Your task to perform on an android device: Open the Zoom meet app and Schedule a meet for 22nd July at 2:30 PM to 3:00 PM  Enable the video On for participants titled as Quality report.
Image 0: 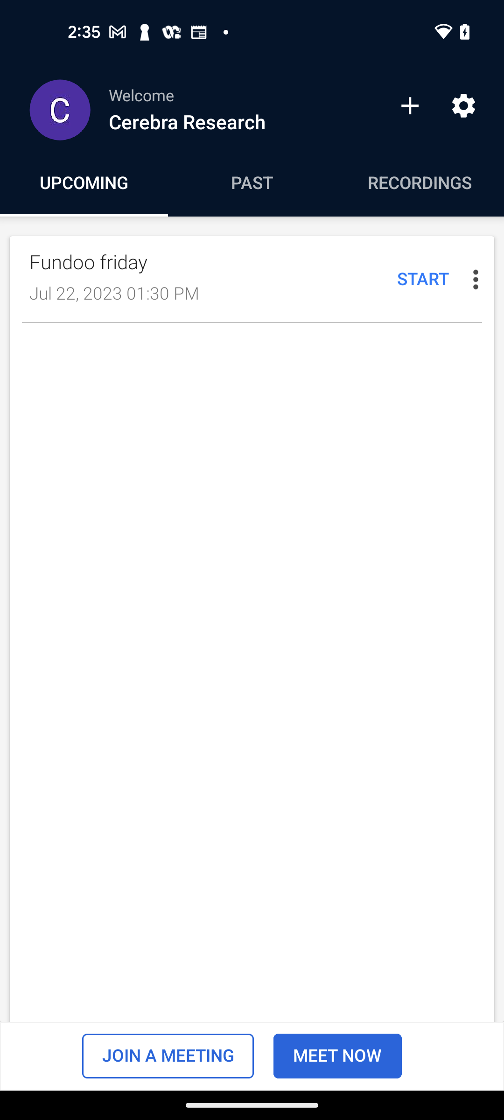
Open the Zoom app
Step 0: open app "Zoom"
Image 1: 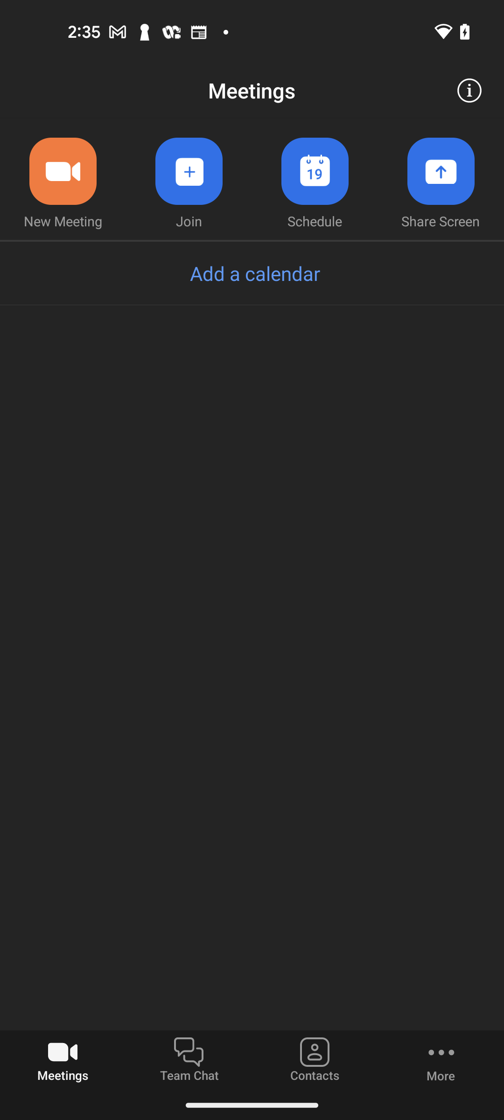
Click on the Schedule button
Step 1: click (315, 181)
Image 2: 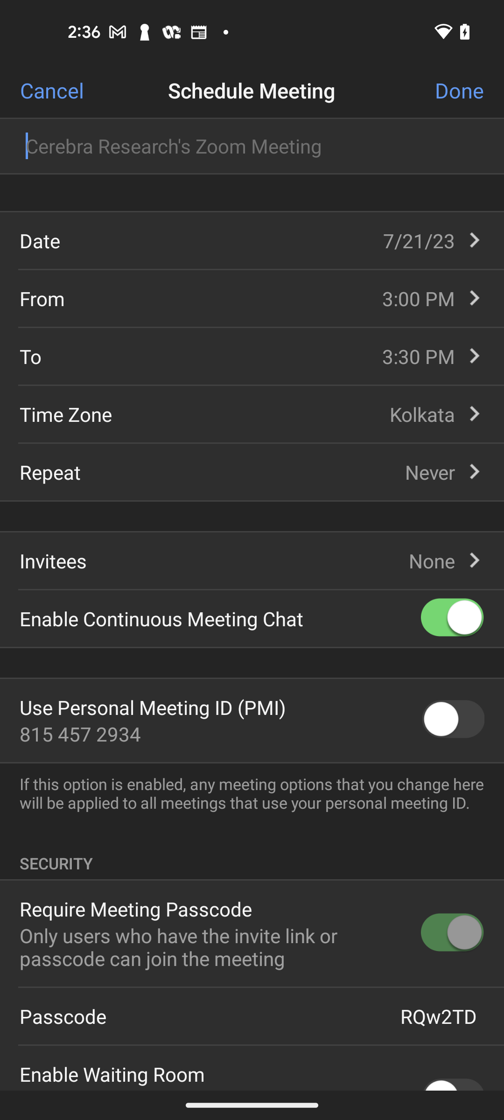
click on the Add title section
Step 2: click (255, 146)
Image 3: 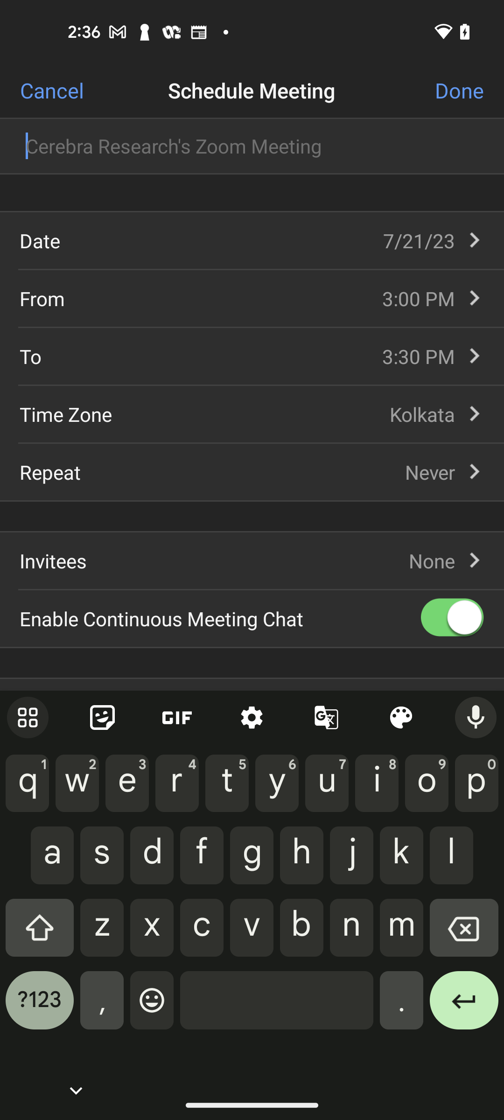
Add the title as Quality report
Step 3: type "Quality report"
Image 4: 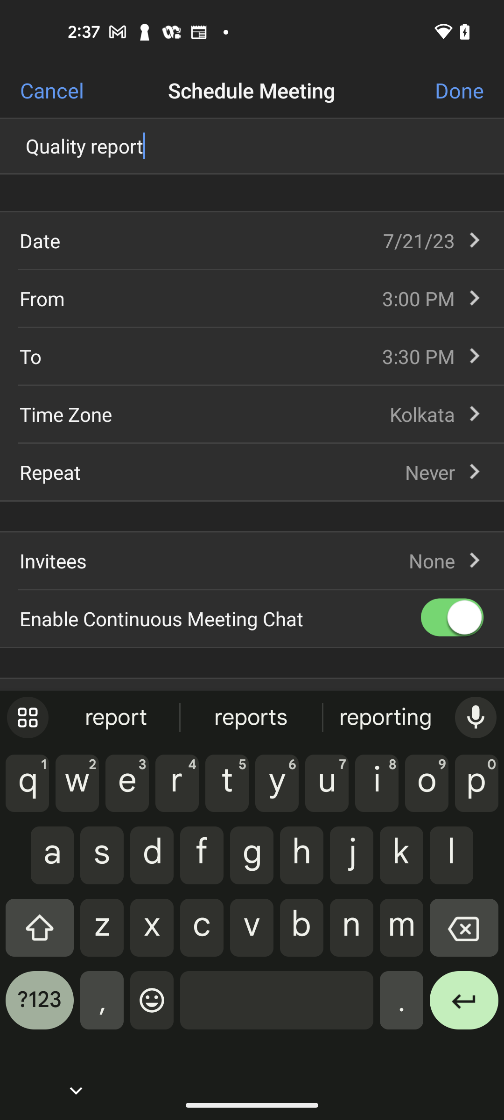
Go to the Date tab
Step 4: click (267, 240)
Image 5: 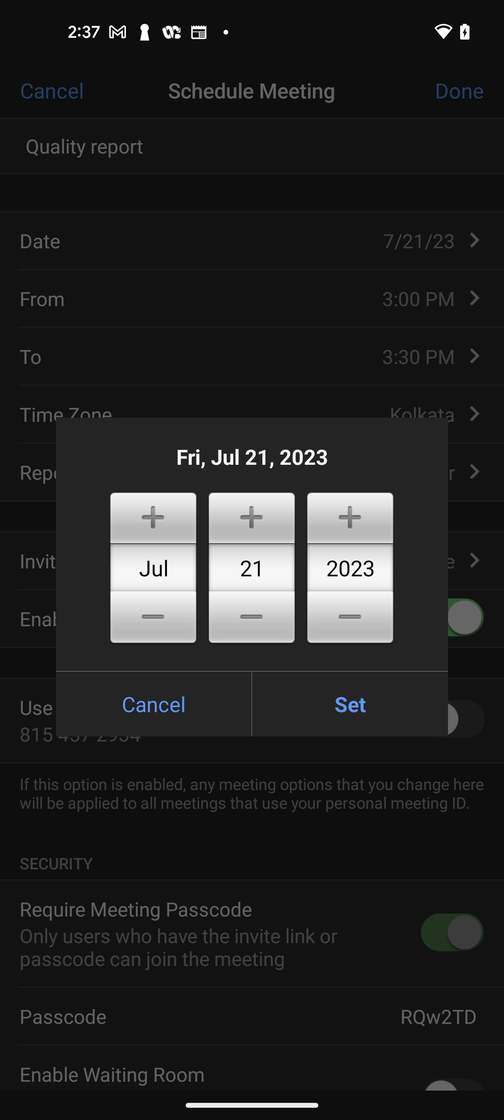
Increase the day by 1
Step 5: click (252, 517)
Image 7: 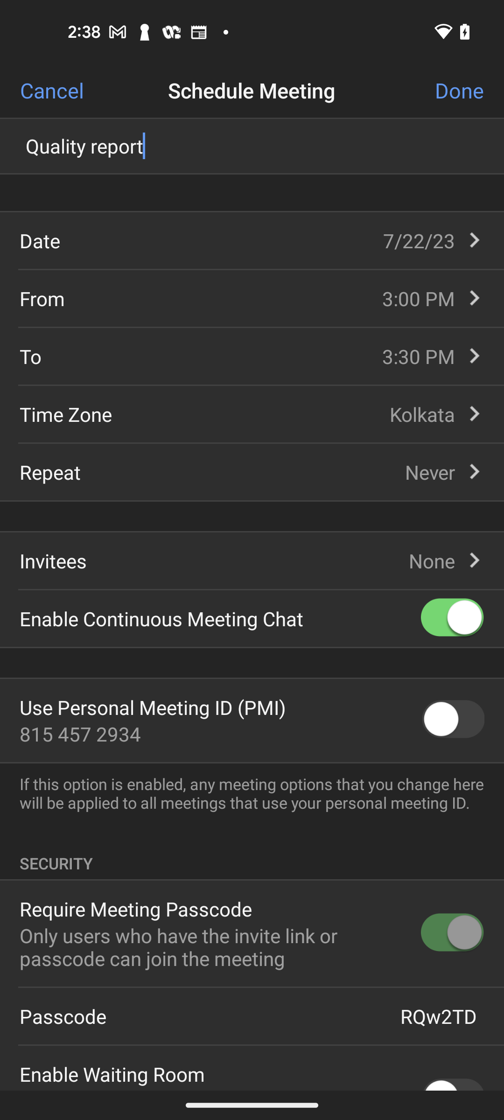
click on the To time 
Step 7: click (258, 356)
Image 8: 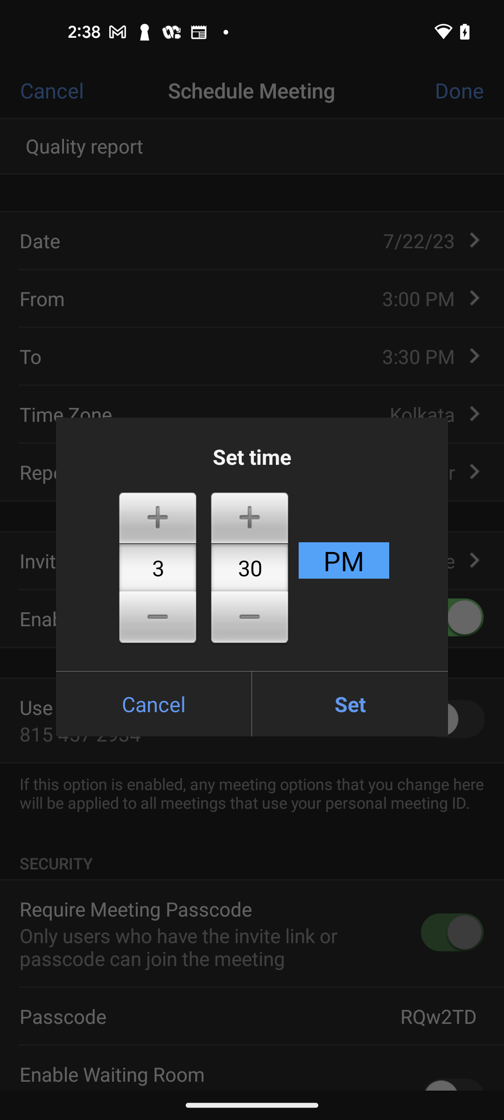
Go to the minutes tab
Step 8: click (250, 568)
Image 9: 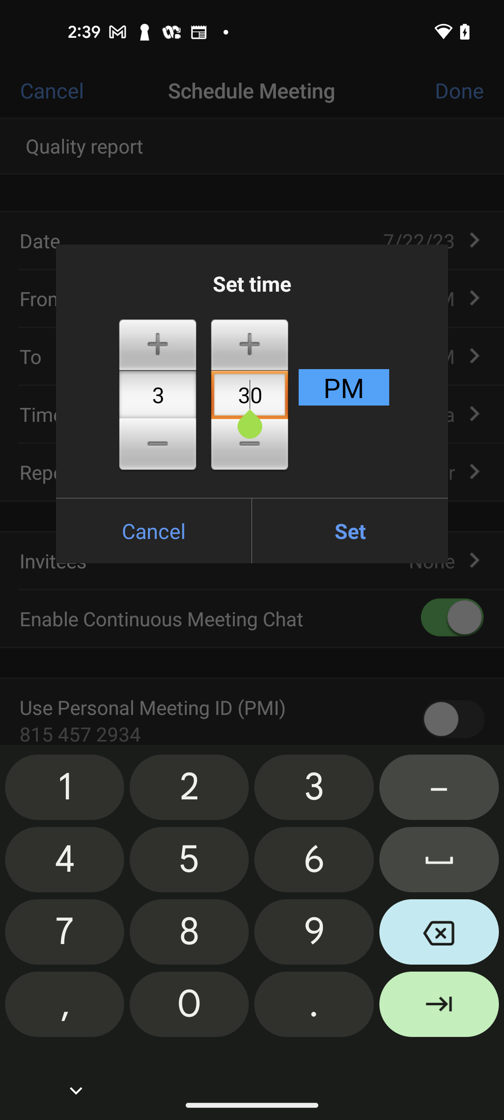
Set the minutes to 00
Step 9: type "00"
Image 10: 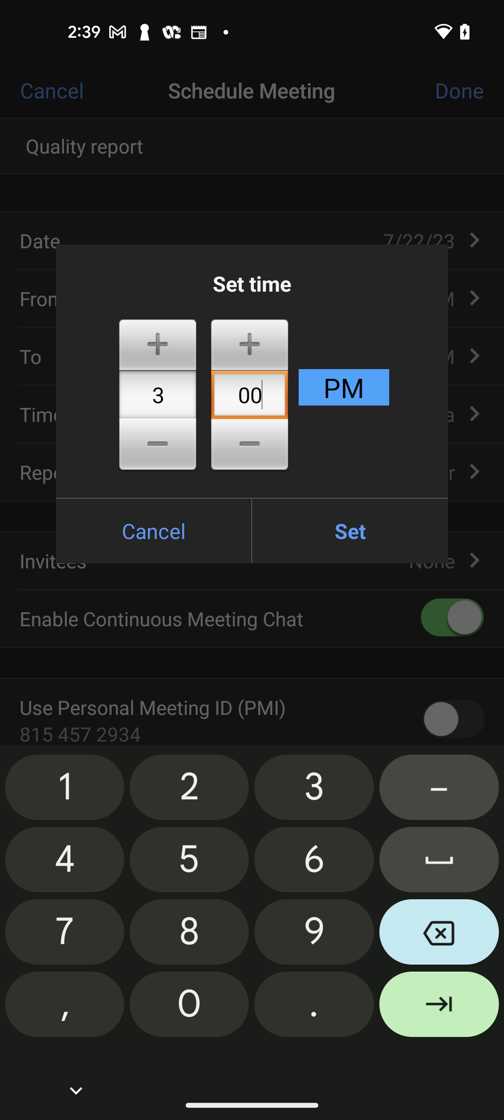
Click on the Set button
Step 10: click (350, 531)
Image 11: 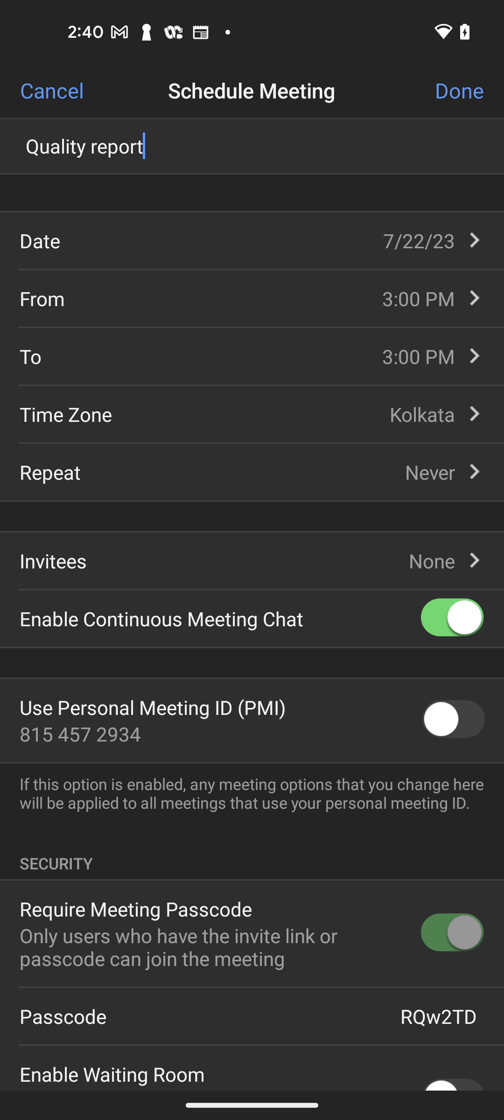
Click on From time selection
Step 11: click (270, 298)
Image 13: 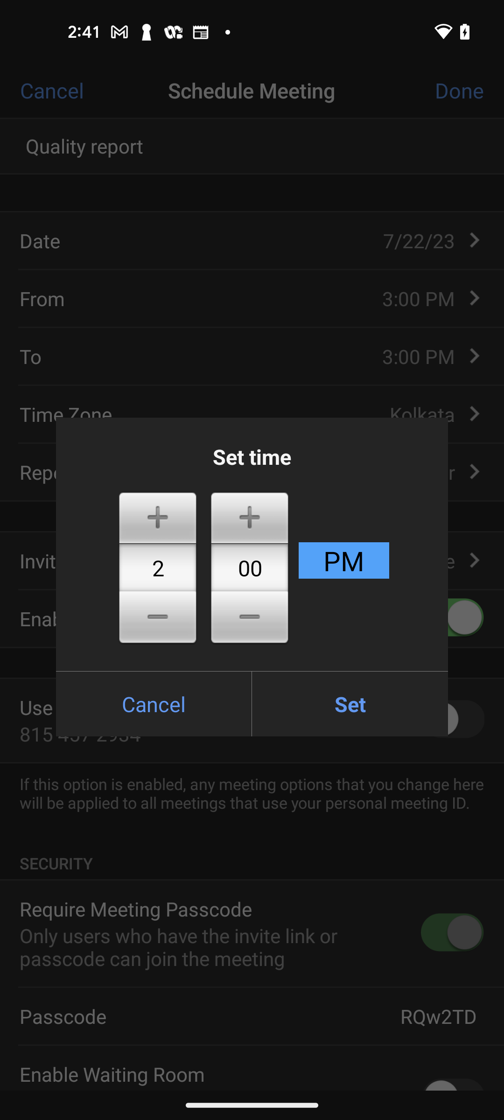
Click on the minute section
Step 13: click (250, 568)
Image 14: 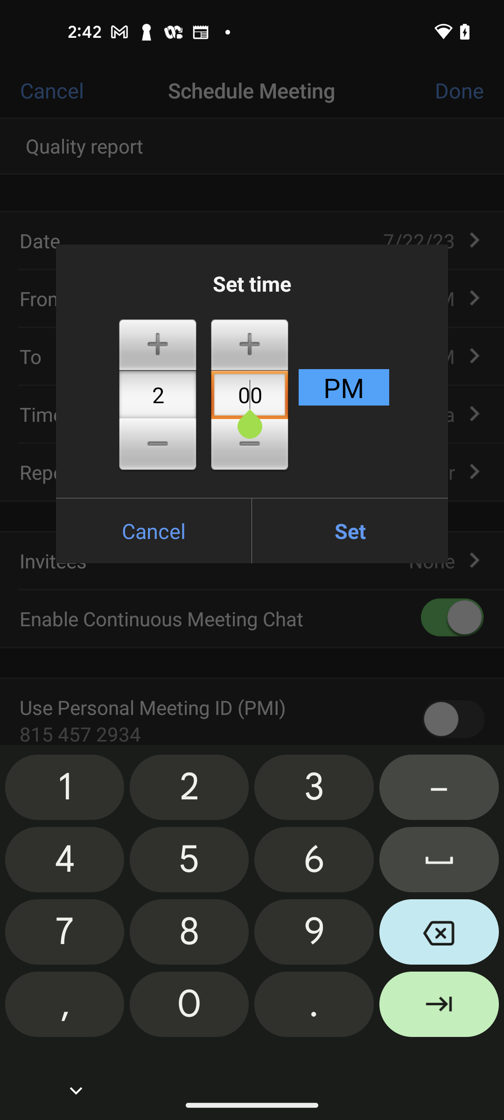
Set the minutes to 30
Step 14: type "30"
Image 15: 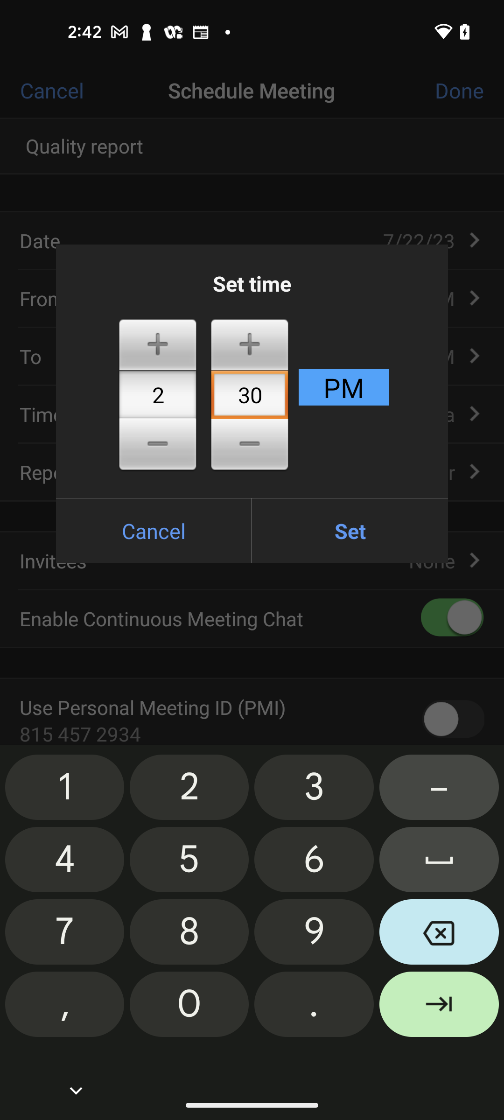
Click on the Set button
Step 15: click (350, 531)
Image 16: 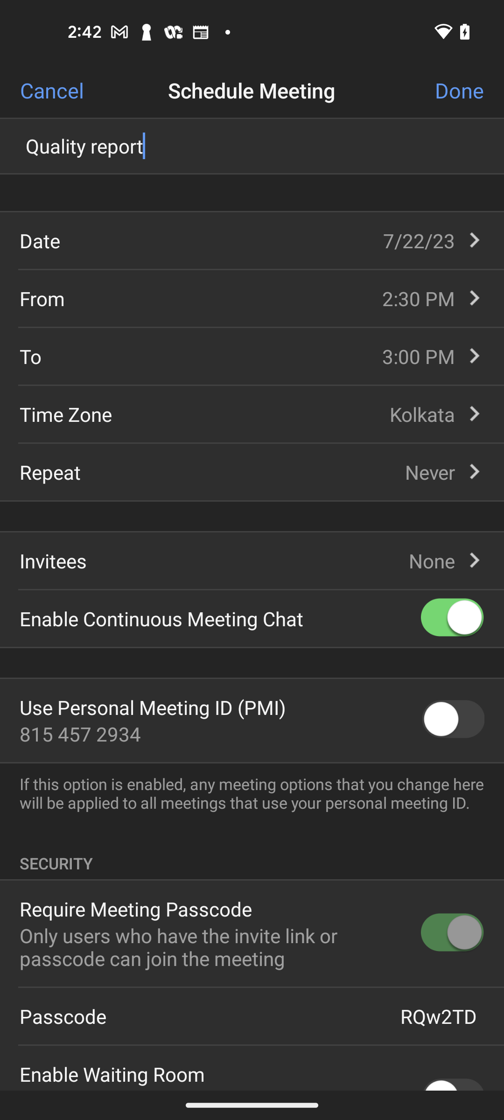
swipe up for video enable for participant access
Step 16: scroll down
Image 17: 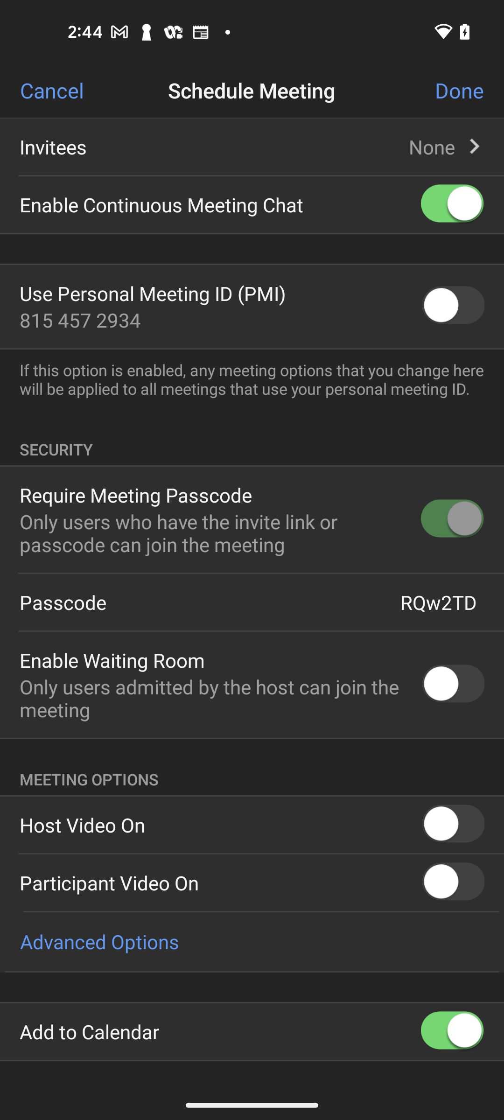
toggle the participant video On button
Step 17: click (453, 882)
Image 18: 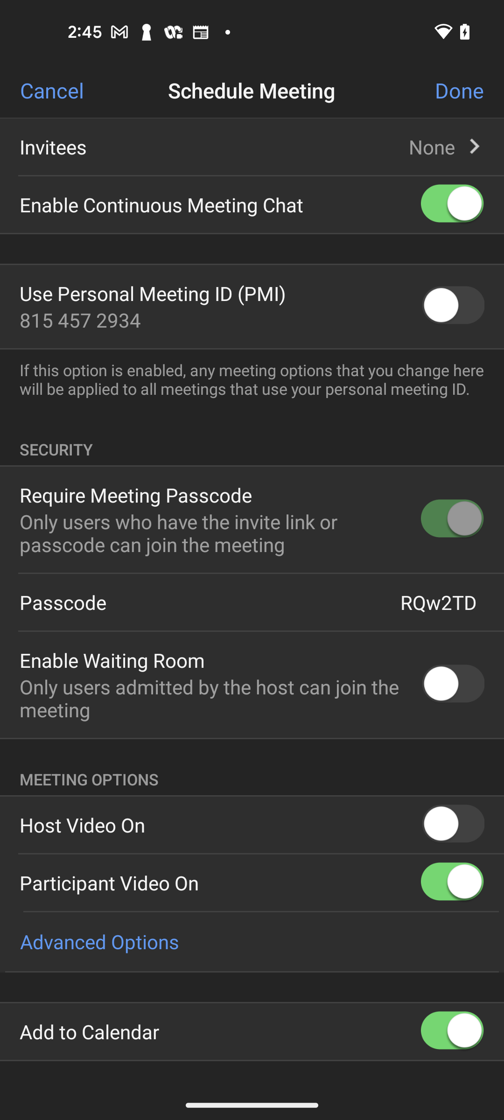
Click on the Done button
Step 18: click (459, 91)
Image 19: 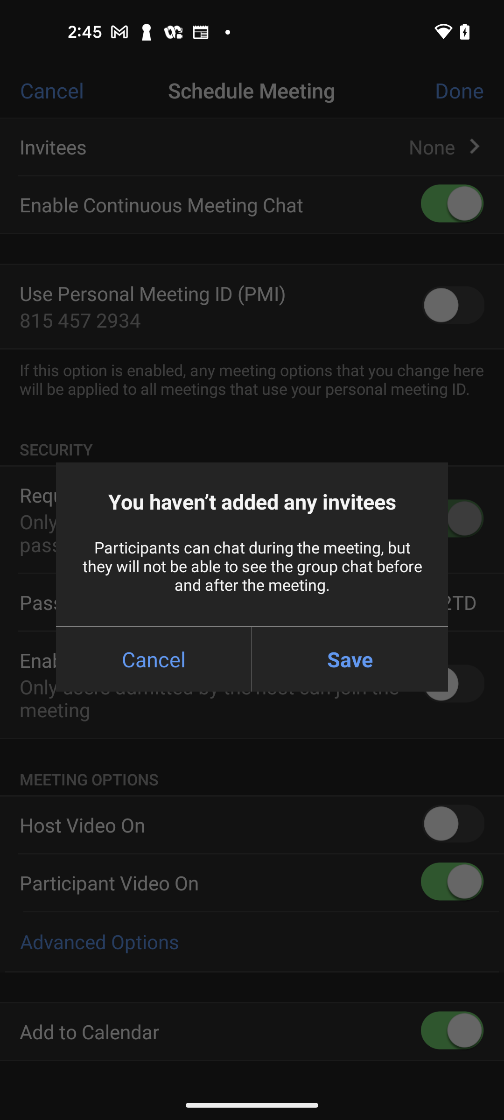
Click on the save button
Step 19: click (350, 659)
Image 20: 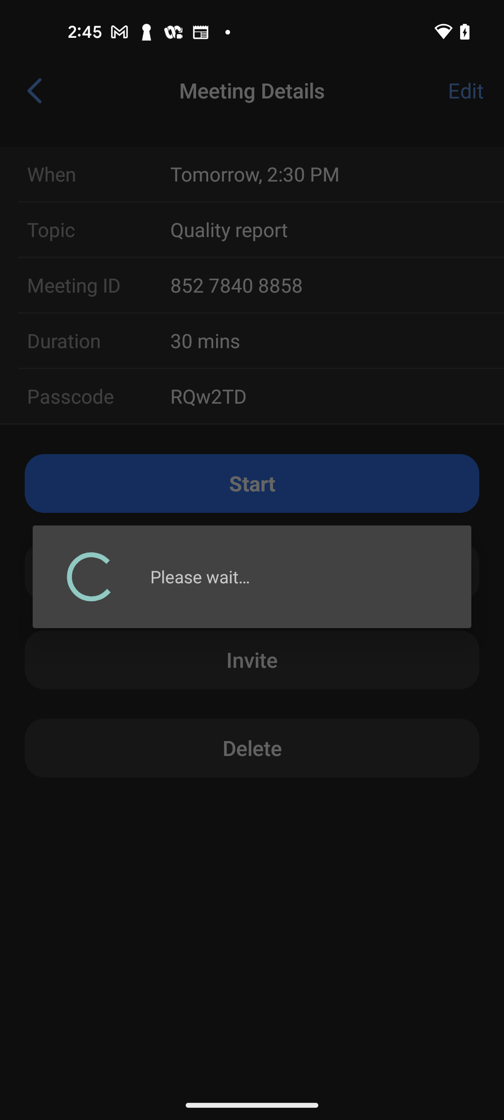
Click on the save button
Step 20: wait